Your task to perform on an android device: I want to get currency exchange rate alerts, so create a notification alert on the Xe app when the 1 euro currency exchange rate equals 1.0700 US dollars.
Image 0: 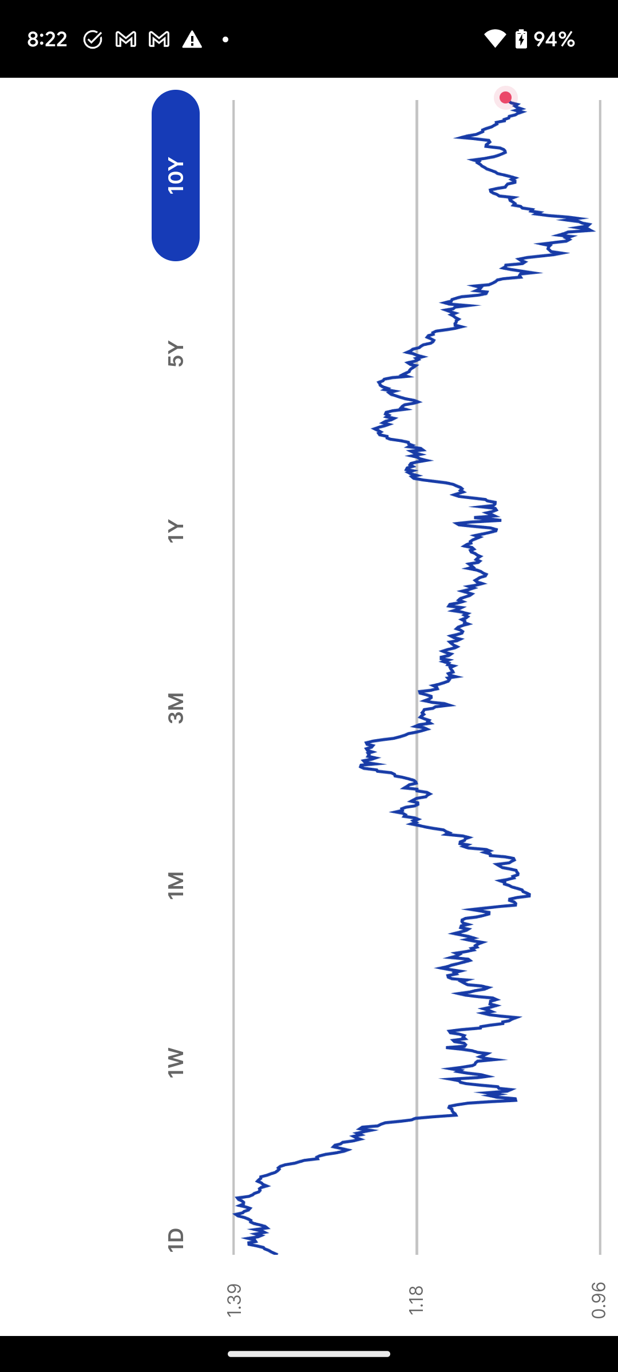
Go back to the previous page.
Step 0: press back button
Image 2: 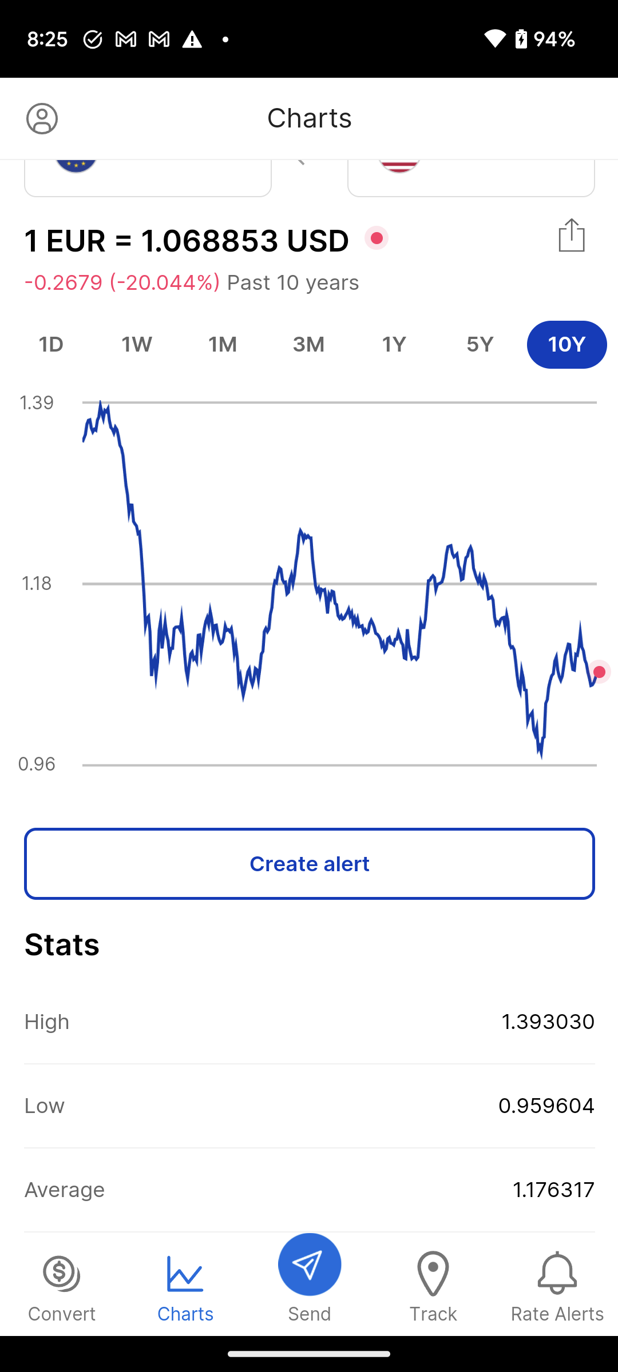
Click on the Rate Alerts tab at the bottom right corner of the screen to create a rate alert
Step 2: click (557, 1286)
Image 3: 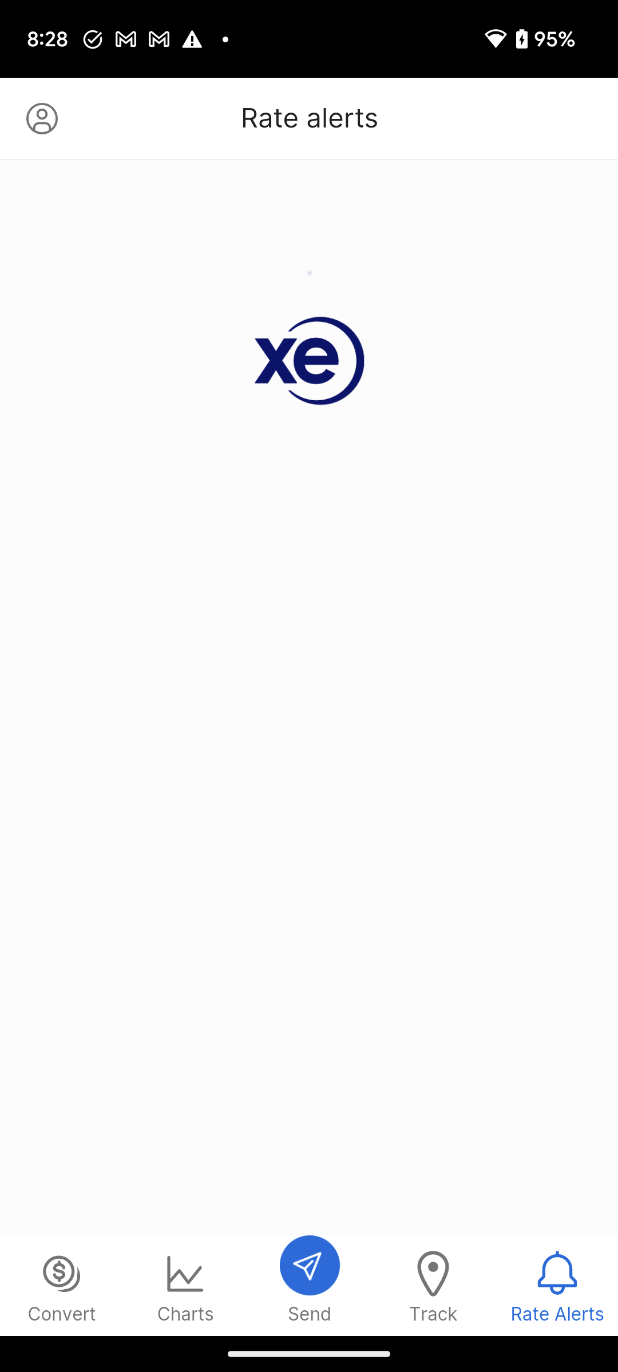
Click on the Rate Alerts tab at the bottom right corner of the screen to create a rate alert
Step 3: wait
Image 5: 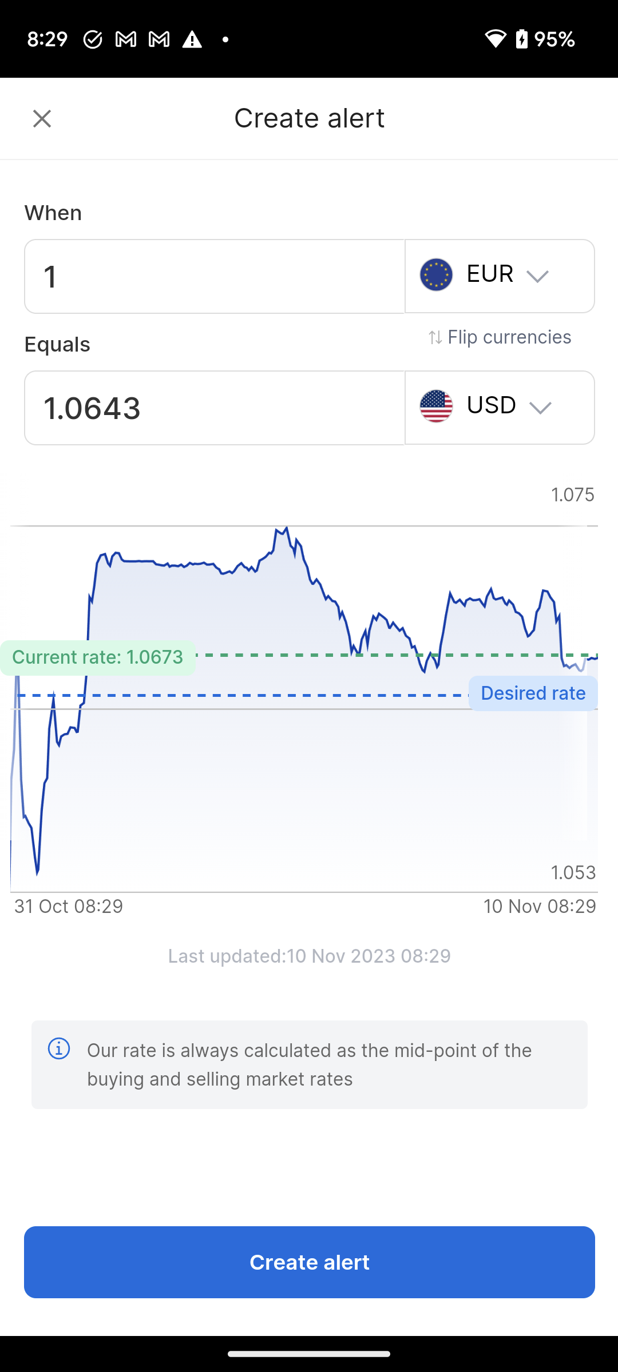
Click on the second input box to mention the alert value of US dollars.
Step 5: click (214, 408)
Image 6: 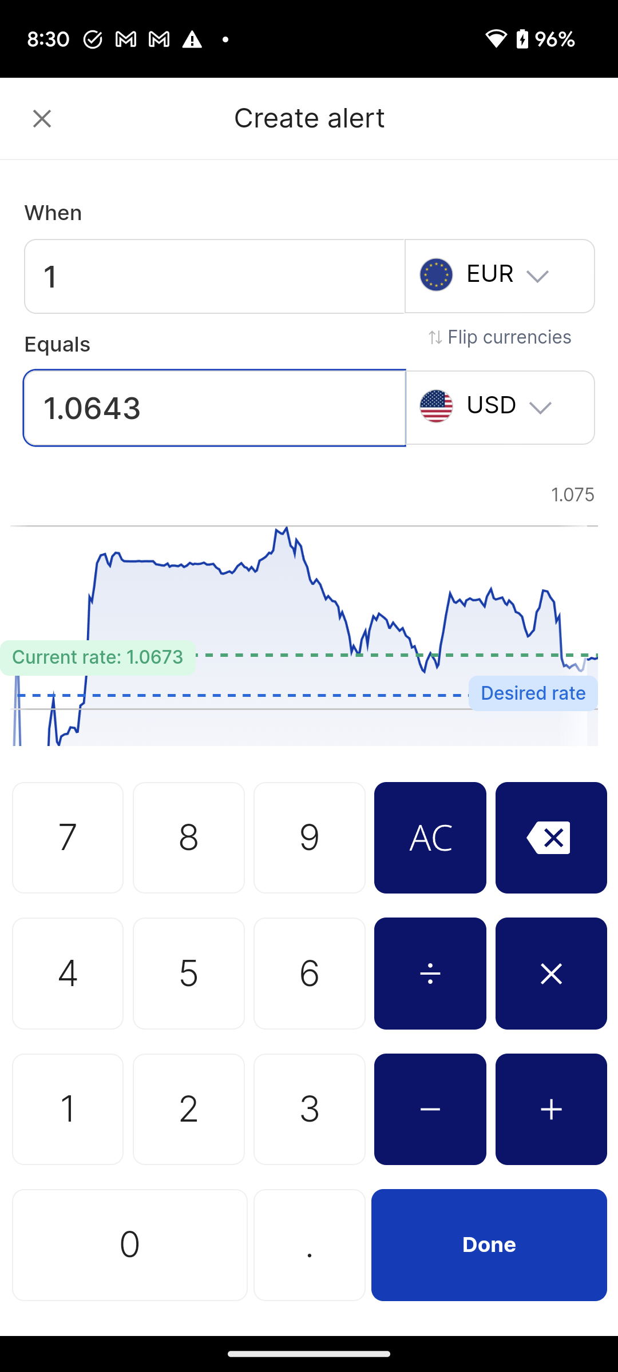
Click on the 1 to mention the value of US dollars.
Step 6: click (310, 707)
Image 7: 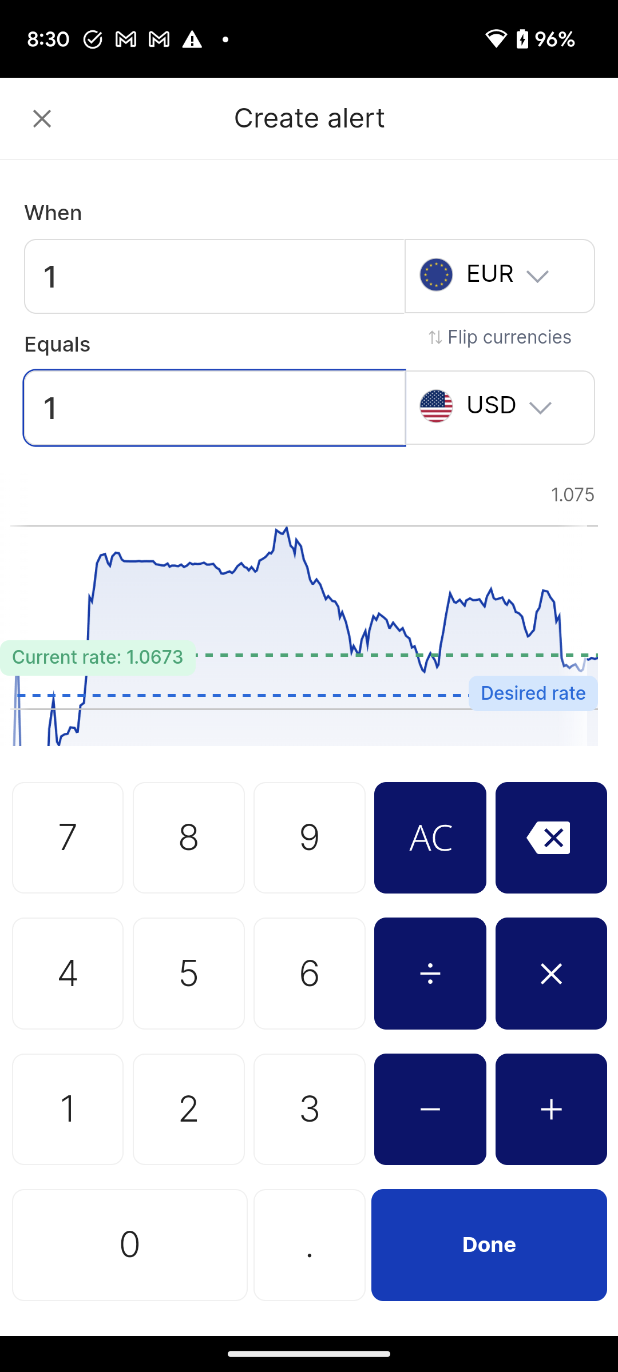
Click on point button to mention the desired value of US dollars.
Step 7: click (308, 1265)
Image 8: 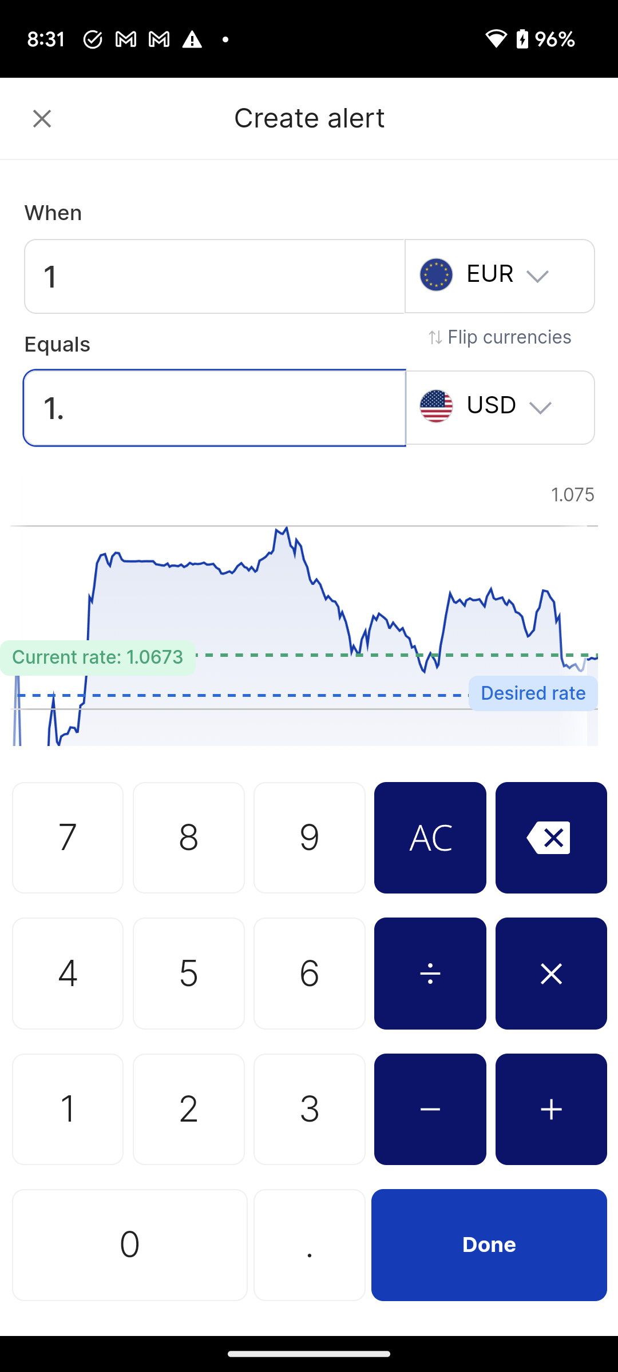
Click on the 0 to mention the desired value of US dollars.
Step 8: click (62, 1286)
Image 9: 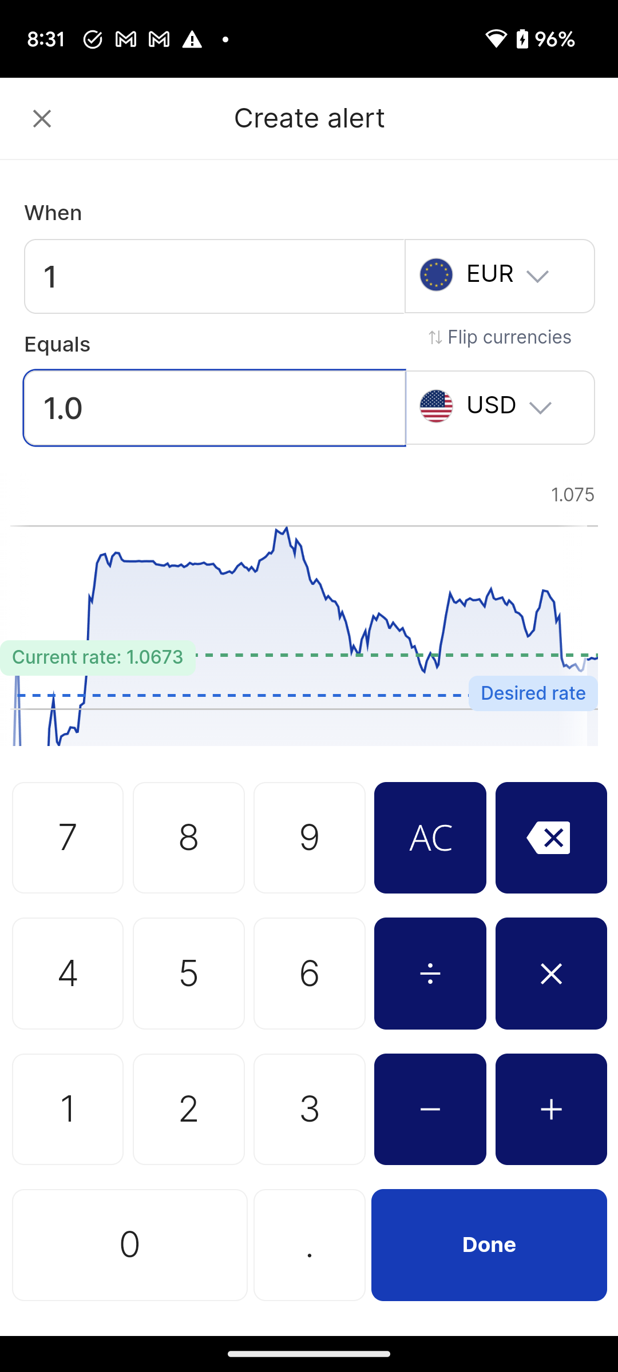
Click on the 7 button to mention the desired value of US dollars.
Step 9: click (310, 707)
Image 10: 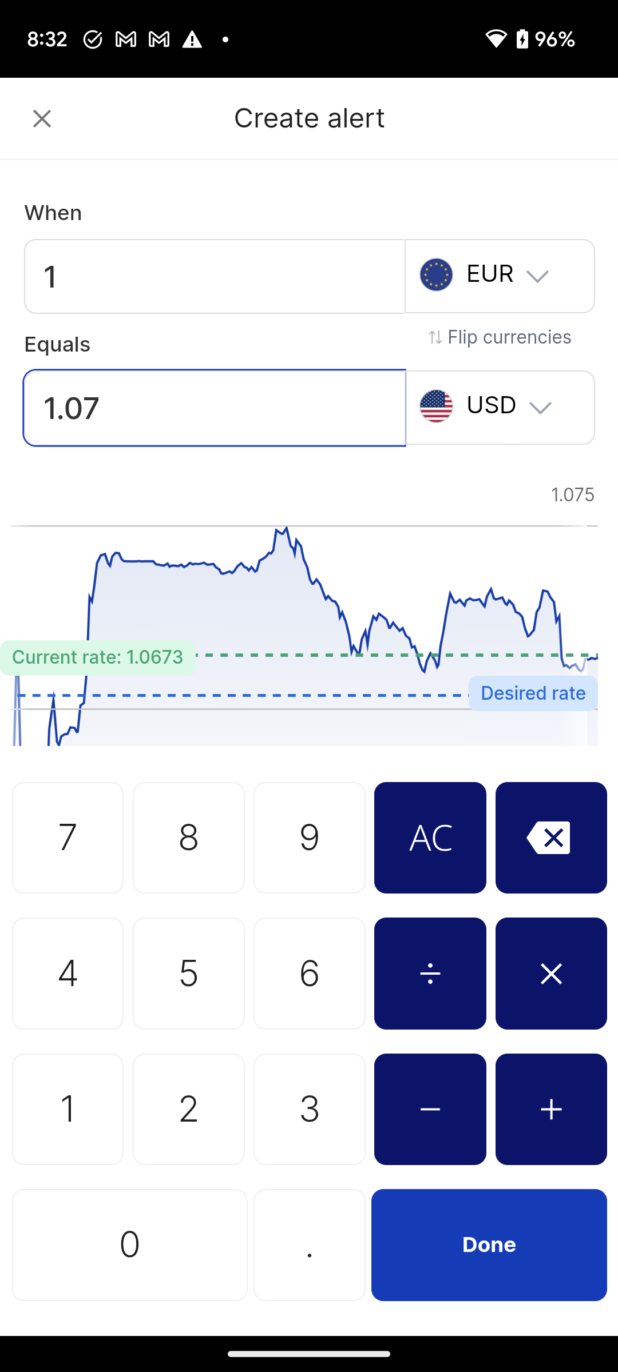
Click on the 0 to mention the desired value of US dollars.
Step 10: click (185, 1286)
Image 11: 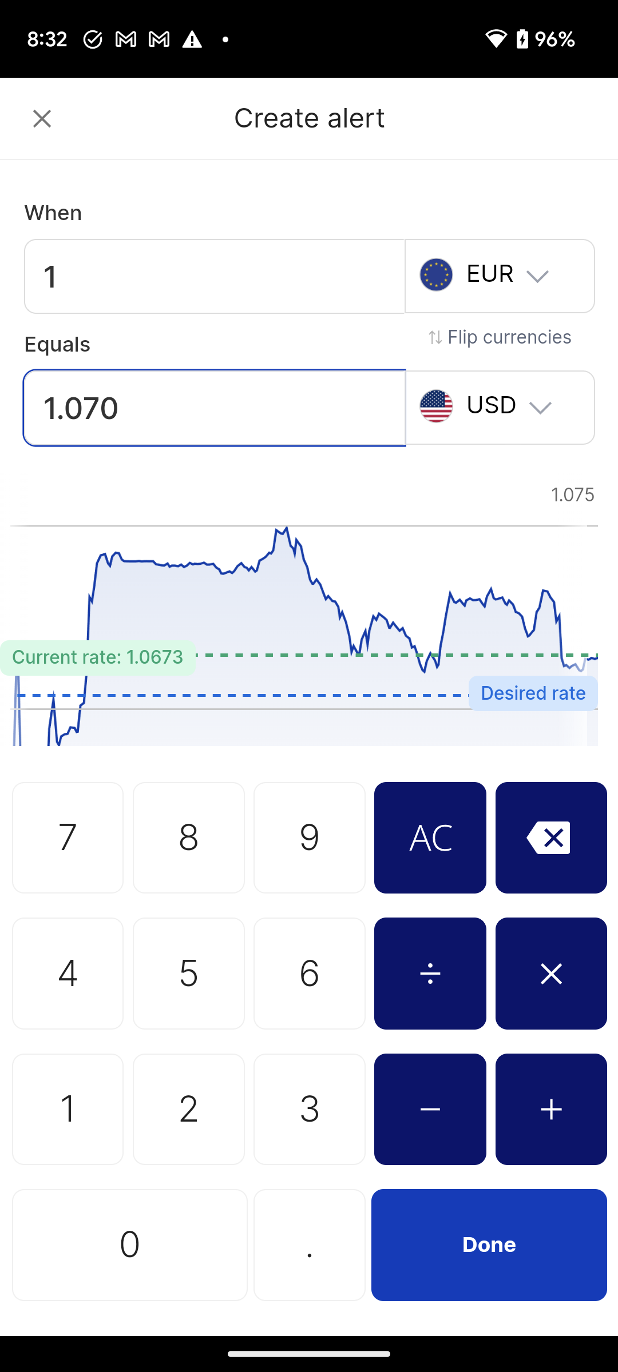
Click on the 0 to mention the desired value of US dollars.
Step 11: click (185, 1286)
Image 12: 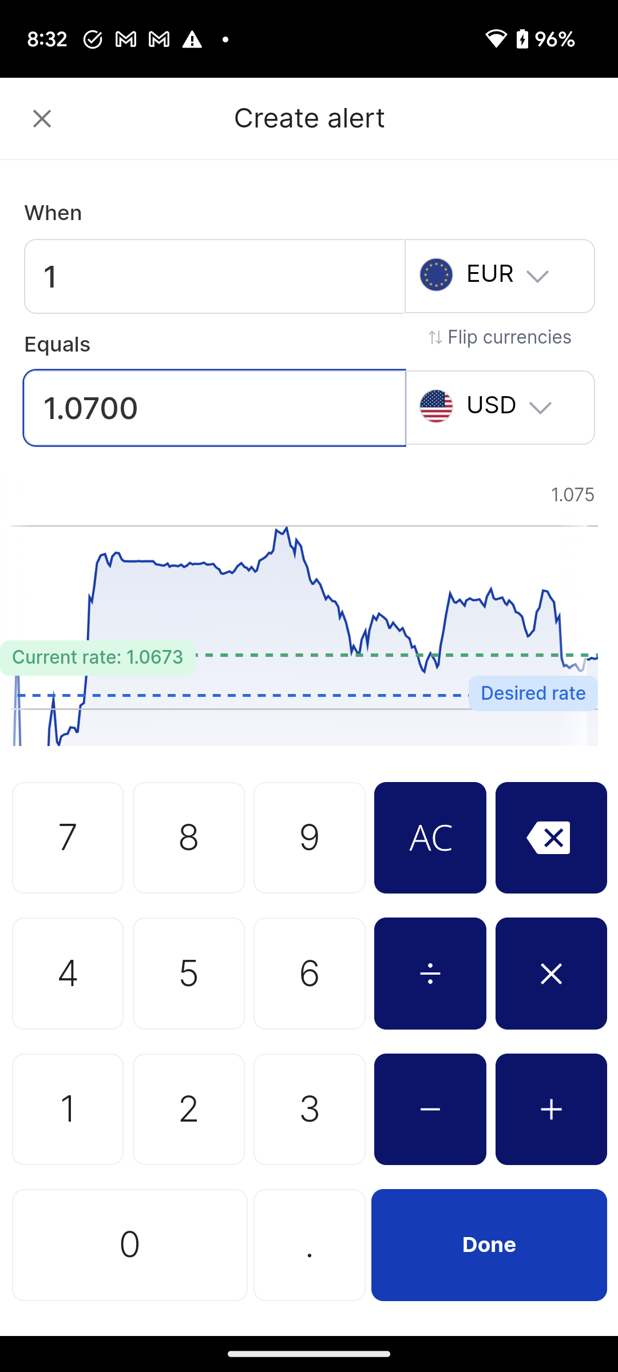
Click on the Done button to create a rate alert
Step 12: click (489, 1244)
Image 13: 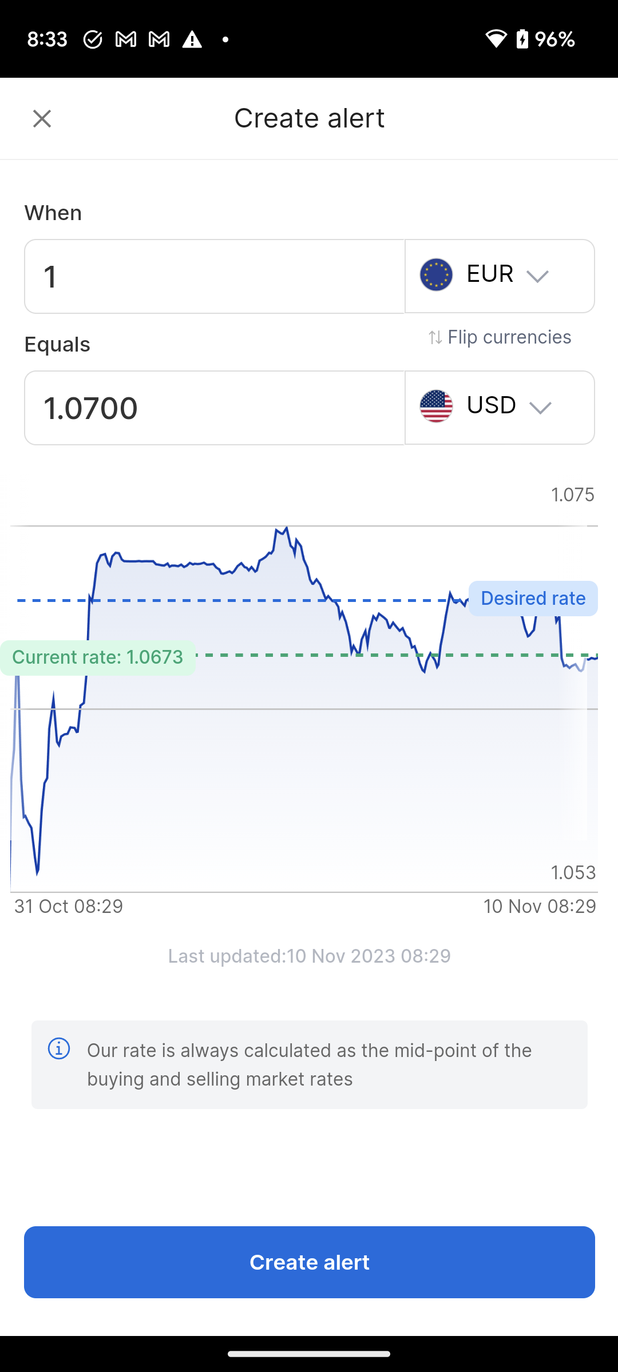
Click on the Create alert button to create a rate alert.
Step 13: click (308, 1265)
Image 14: 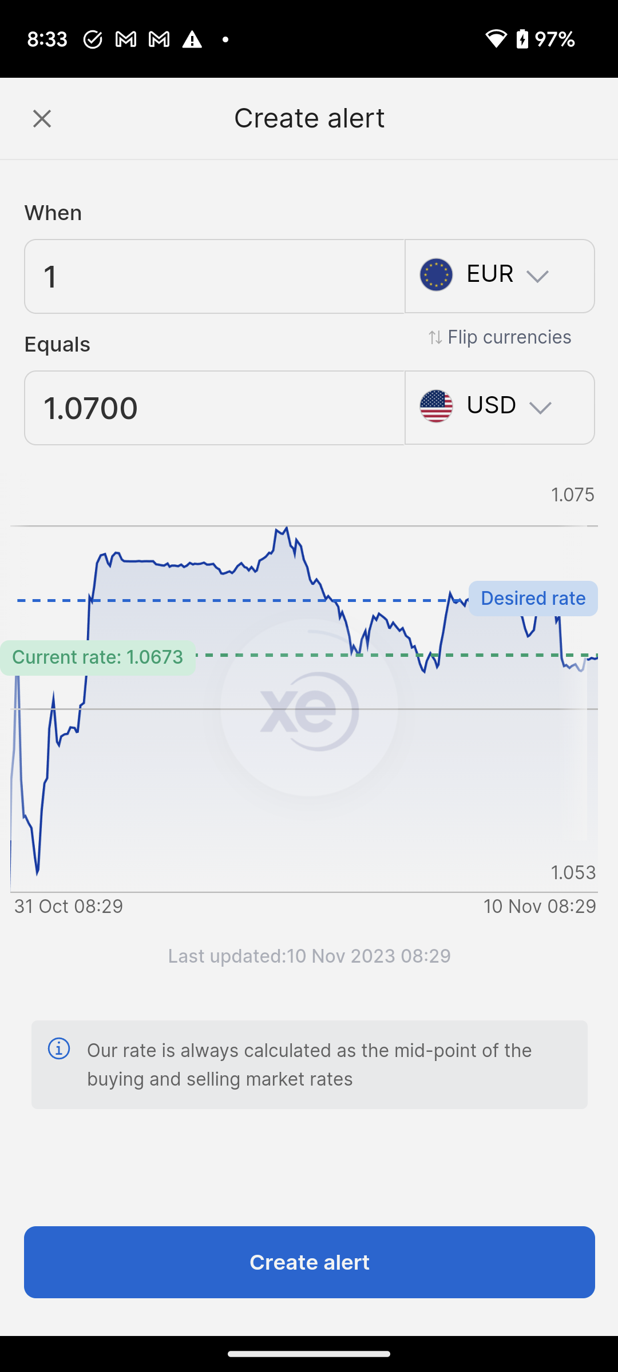
Click on the Create alert button to create a rate alert.
Step 14: wait